Your task to perform on an android device: I have some US Dollar won in cash, so I want to compare conversion rates in USD to EUR in the All Currency Converter app.
Image 0: 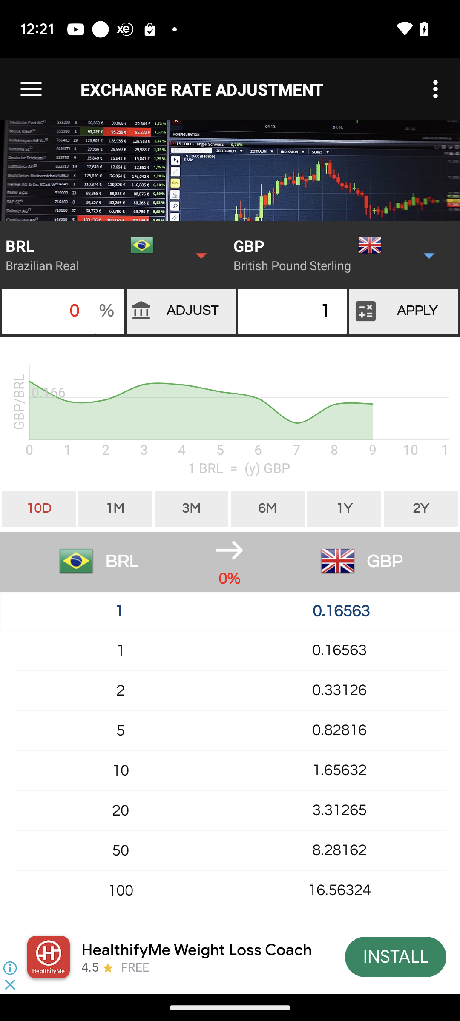
Go back to the previous screen
Step 0: press back button
Image 1: 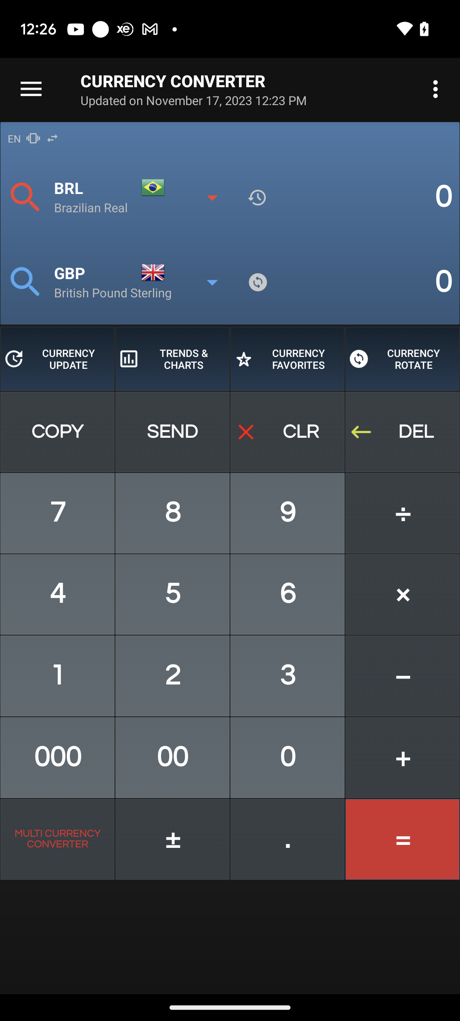
Click on the menu icon at the top left of the screen
Step 1: click (31, 89)
Image 2: 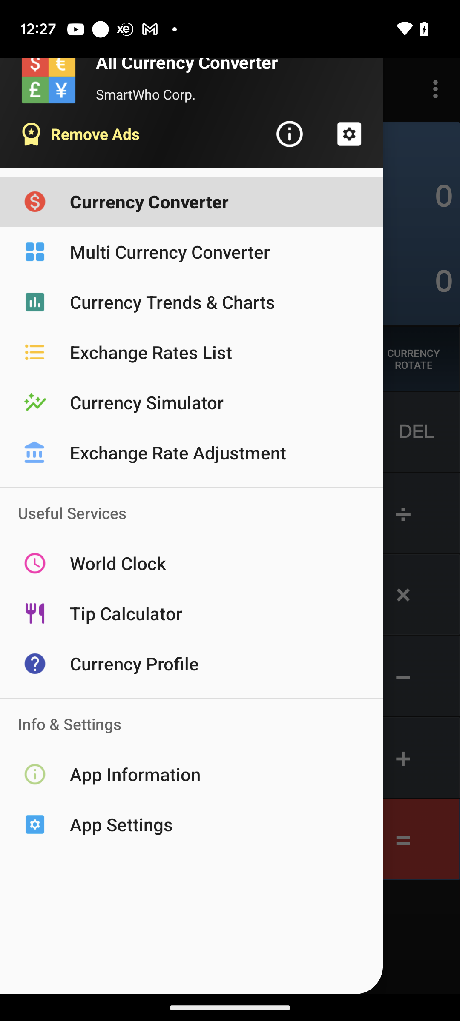
Click on the exchange rates list
Step 2: click (57, 359)
Image 3: 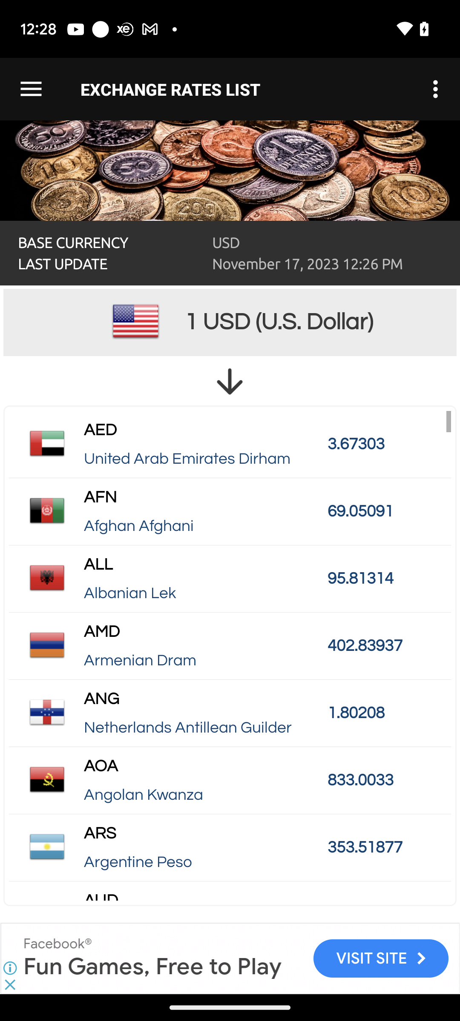
Swipe up for EUR currency rate
Step 3: scroll down
Image 4: 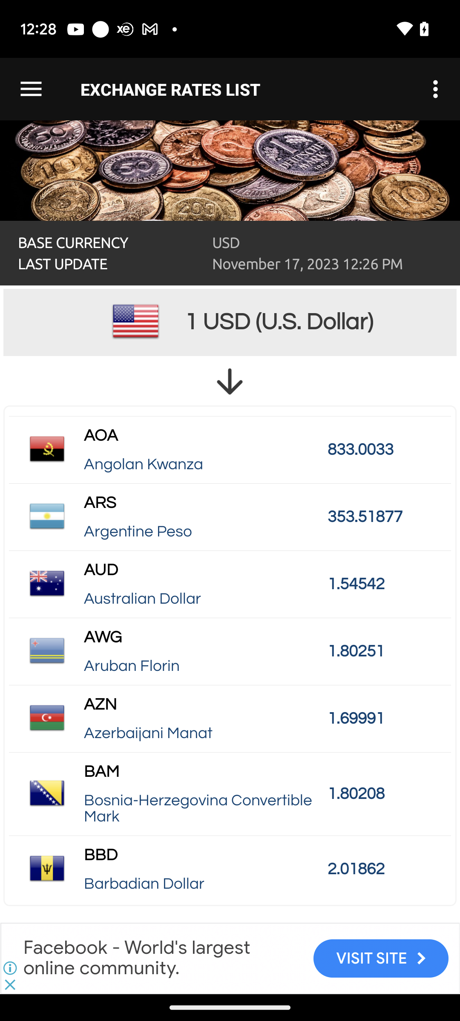
Swipe up for EUR currency rate
Step 4: scroll down
Image 5: 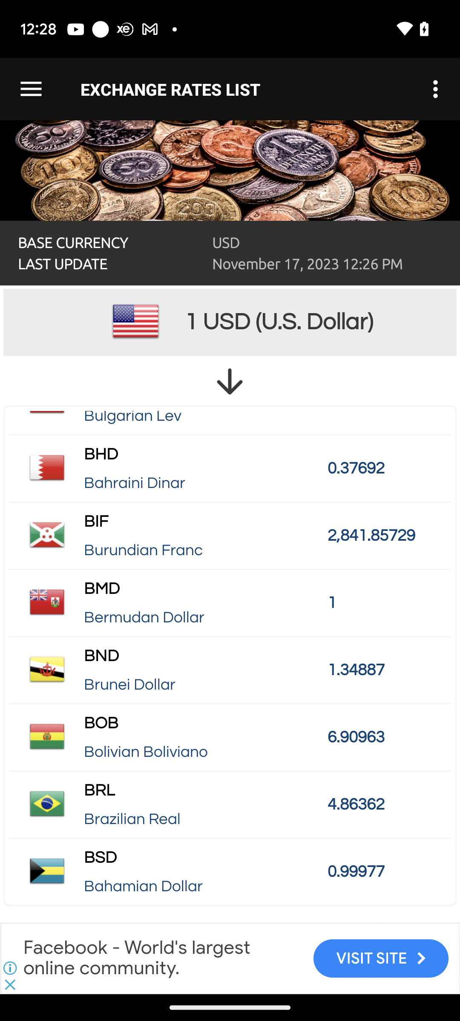
Swipe up for EUR currency rate
Step 5: scroll down
Image 6: 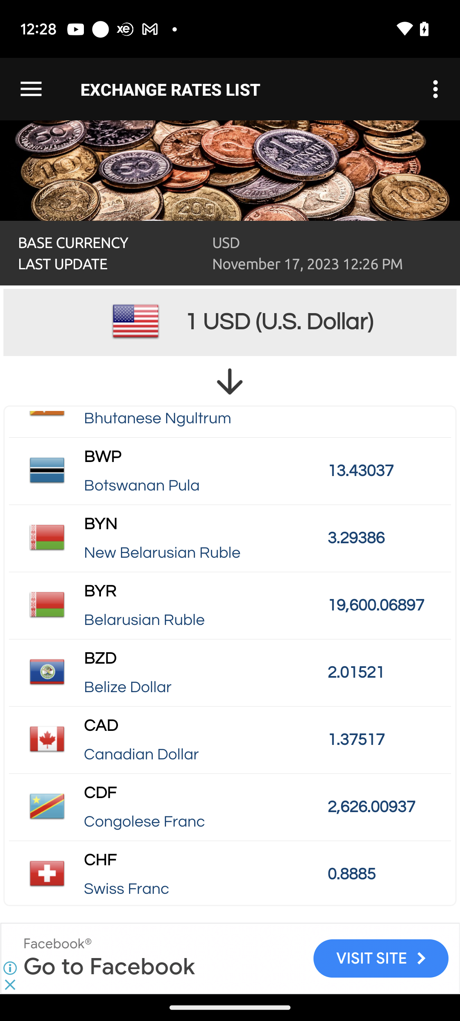
Swipe up for EUR currency rate
Step 6: scroll down
Image 7: 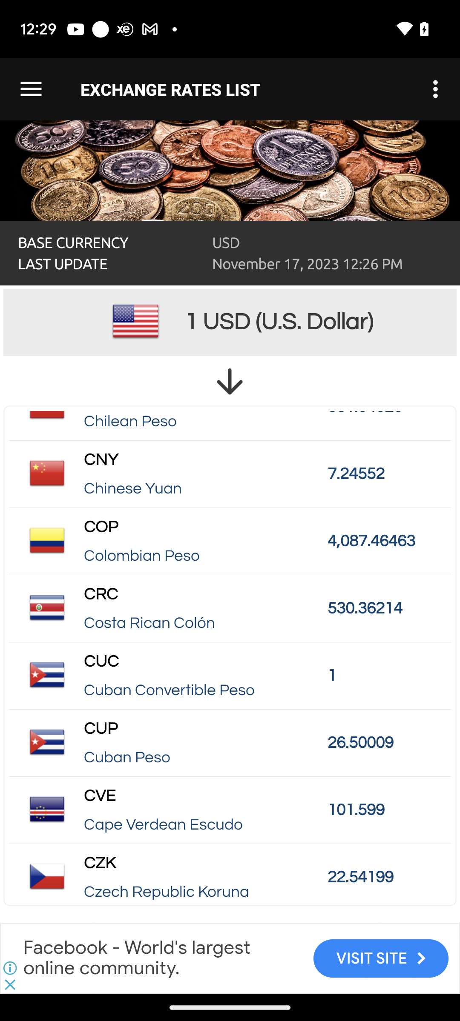
Swipe up for EUR currency rate
Step 7: scroll down